Your task to perform on an android device: I want to get the Guidance for the meditation so open the " The Basics of Meditation Course" video for me on the Ten percent Happier app.
Image 0: 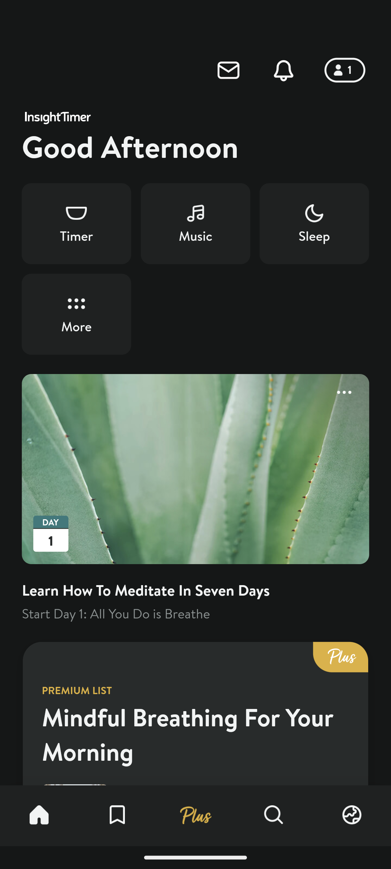
open the Ten Percent Happier app.
Step 0: open app "Ten Percent"
Image 1: 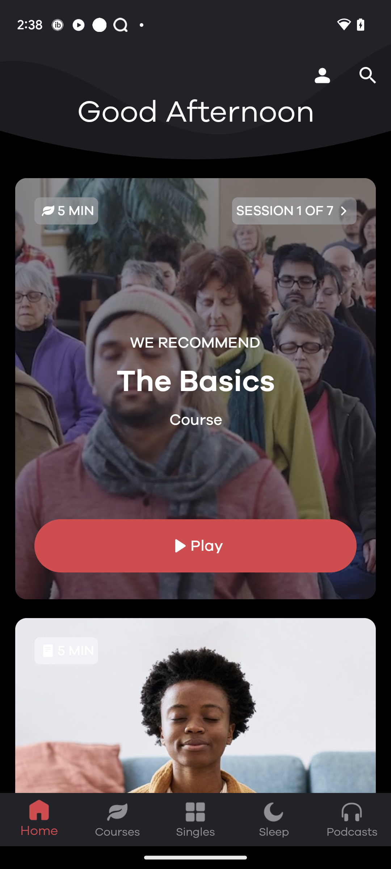
Click on the play tab of the "The Basics Course".
Step 1: click (271, 541)